Your task to perform on an android device: After using the Kitchen Stories app for a while and trying many different dishes, I want to set notifications for new recipes because I've been missing the most current updates.
Image 1: 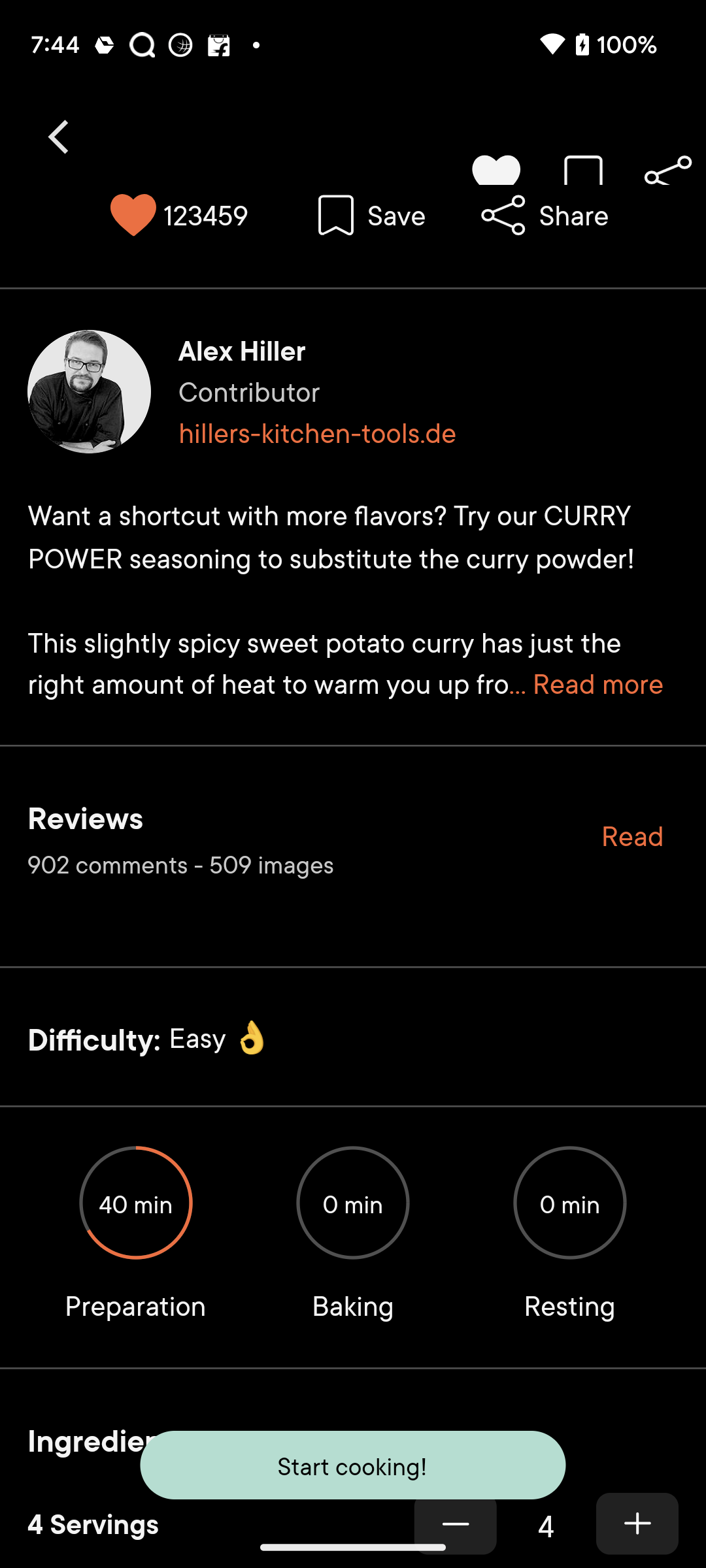
go back to the previous page
Step 1: press back button
Image 2: 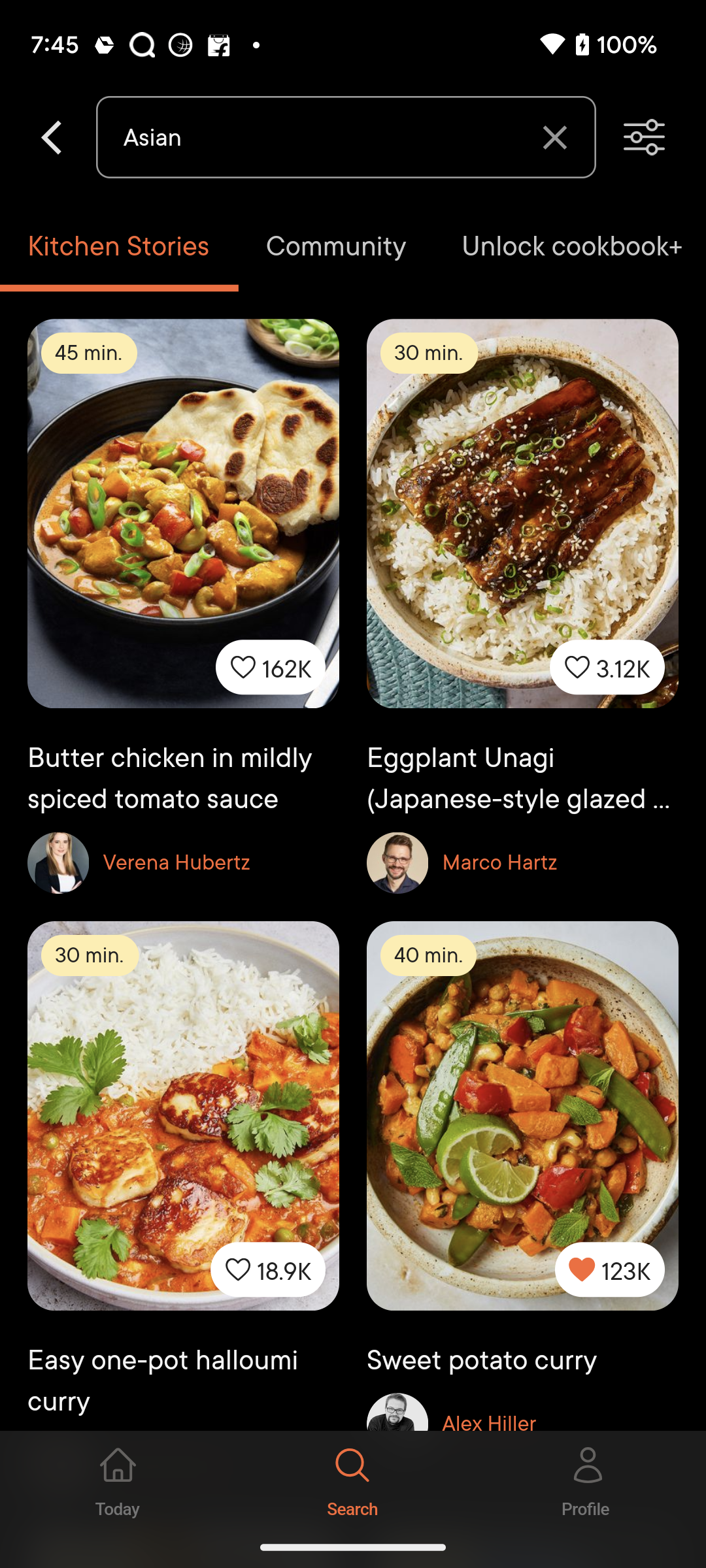
Click on the Profile section at the bottom right corner of the screen
Step 2: click (588, 1478)
Image 3: 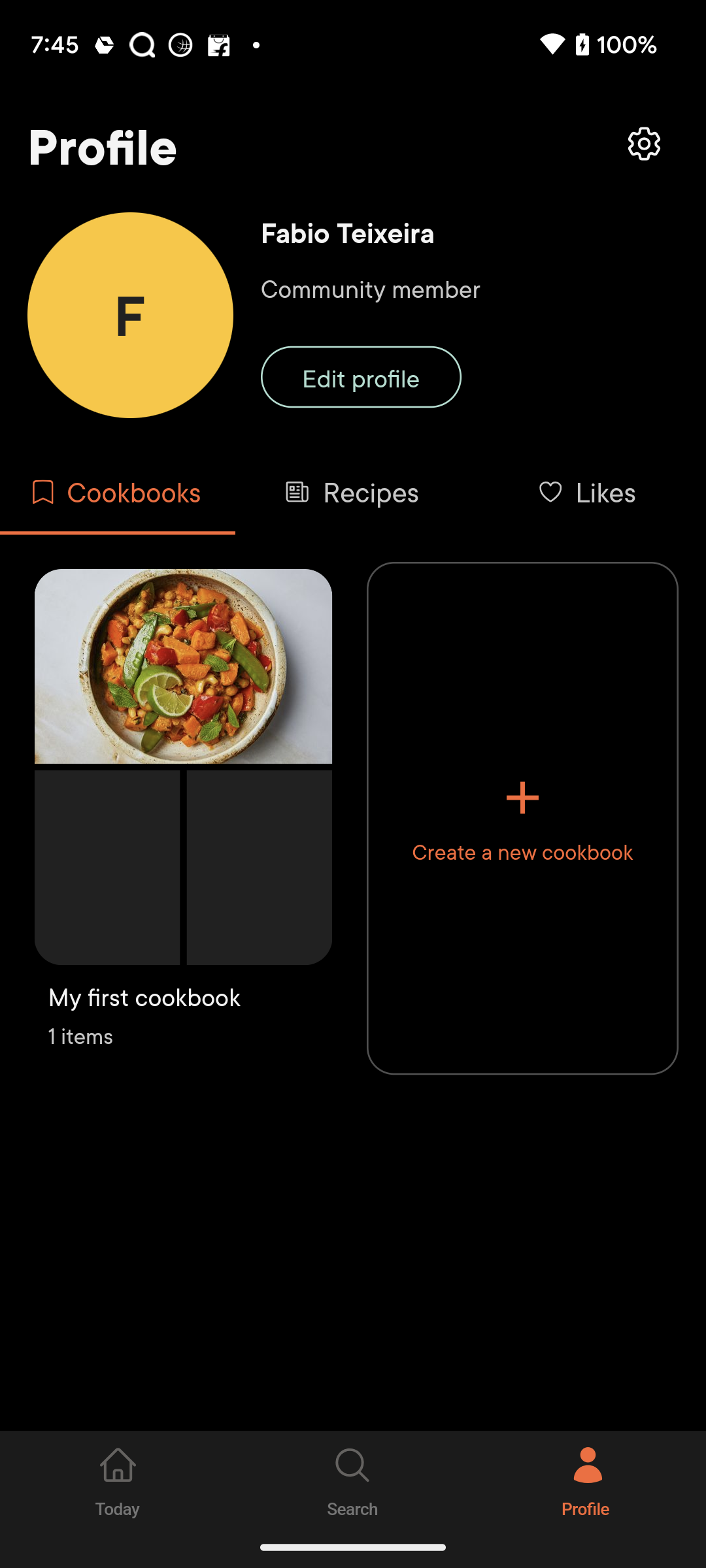
go to the settings at the top right corner of the screen
Step 3: click (353, 267)
Image 4: 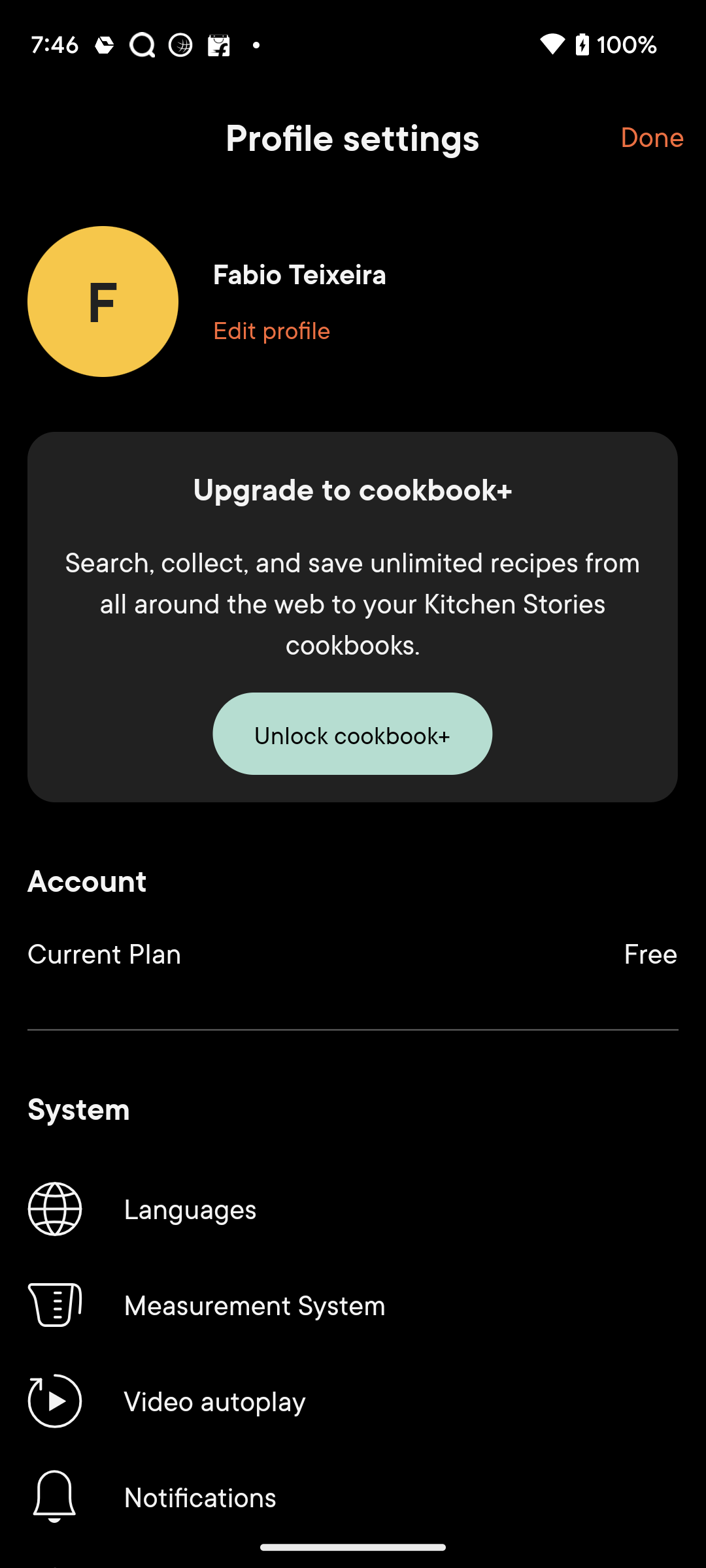
Click on the Notifications option at the bottom of the screen
Step 4: click (353, 1497)